Your task to perform on an android device: Track the status of this bus route no a
Image 0: 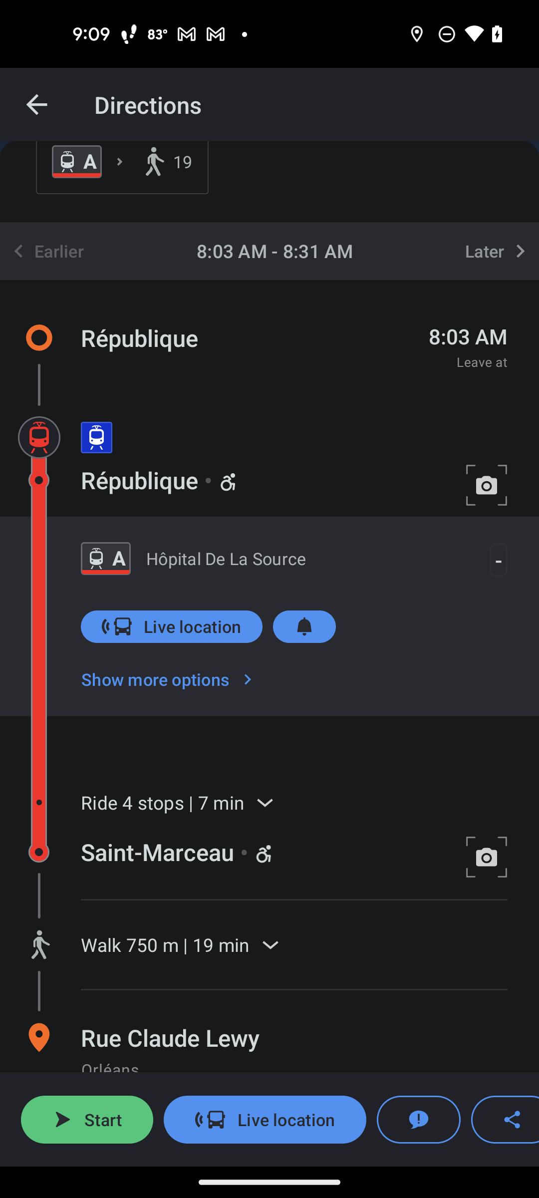
Scroll down to view more
Step 0: scroll down